Your task to perform on an android device: I would like regular weather updates. Therefore, enable British weather alert notifications in the ExaWeather app's settings.
Image 0: 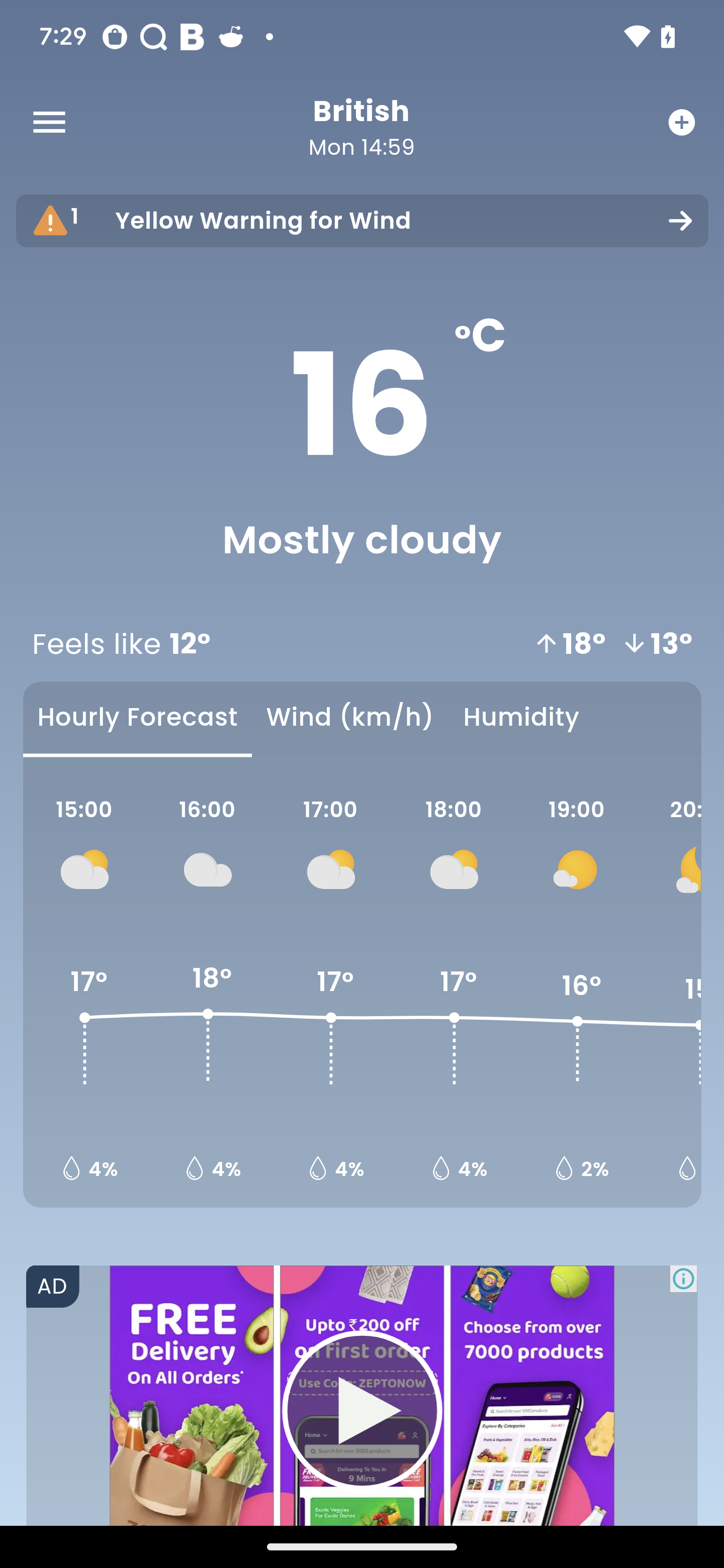
click on the more option at the left top corner of the screen
Step 0: click (49, 122)
Image 1: 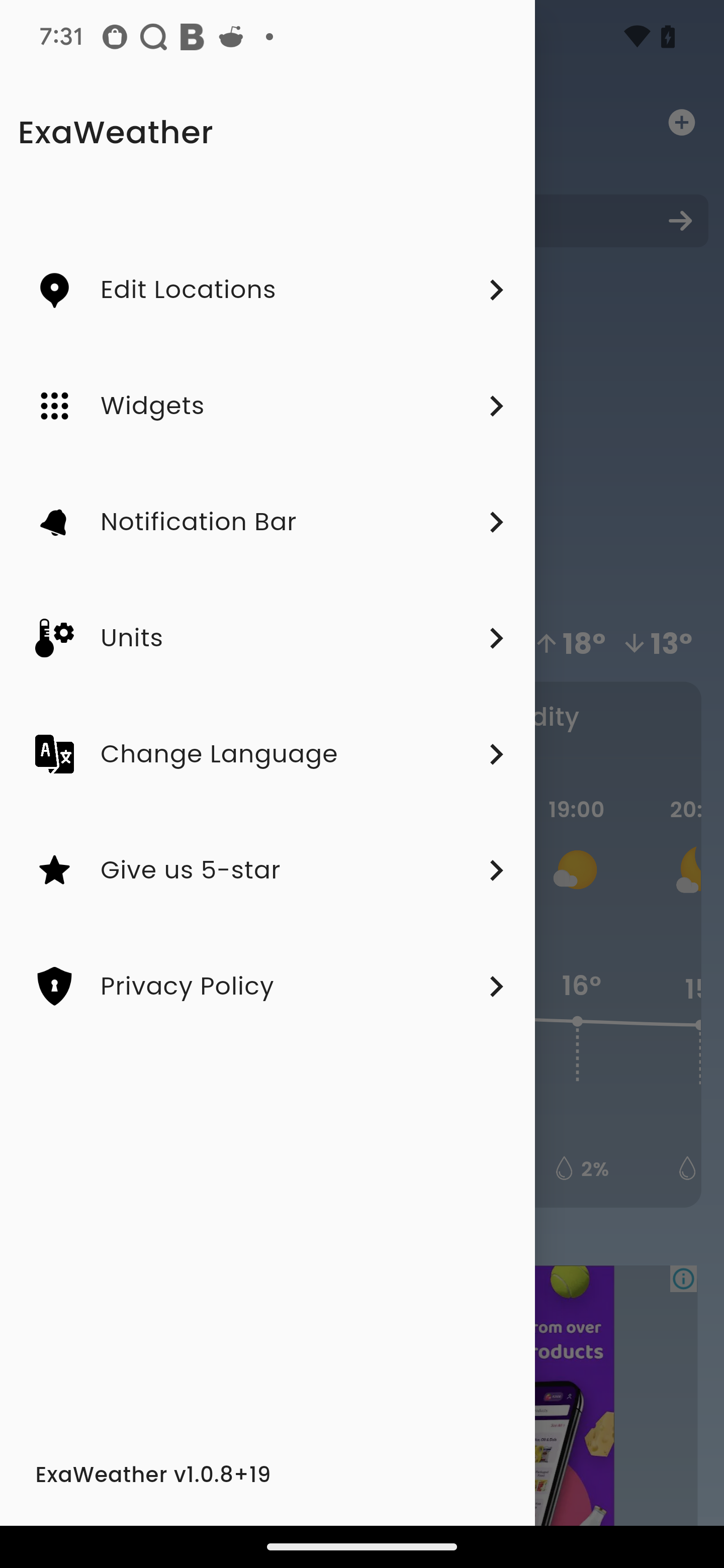
Click on the notification bar option
Step 1: click (267, 522)
Image 2: 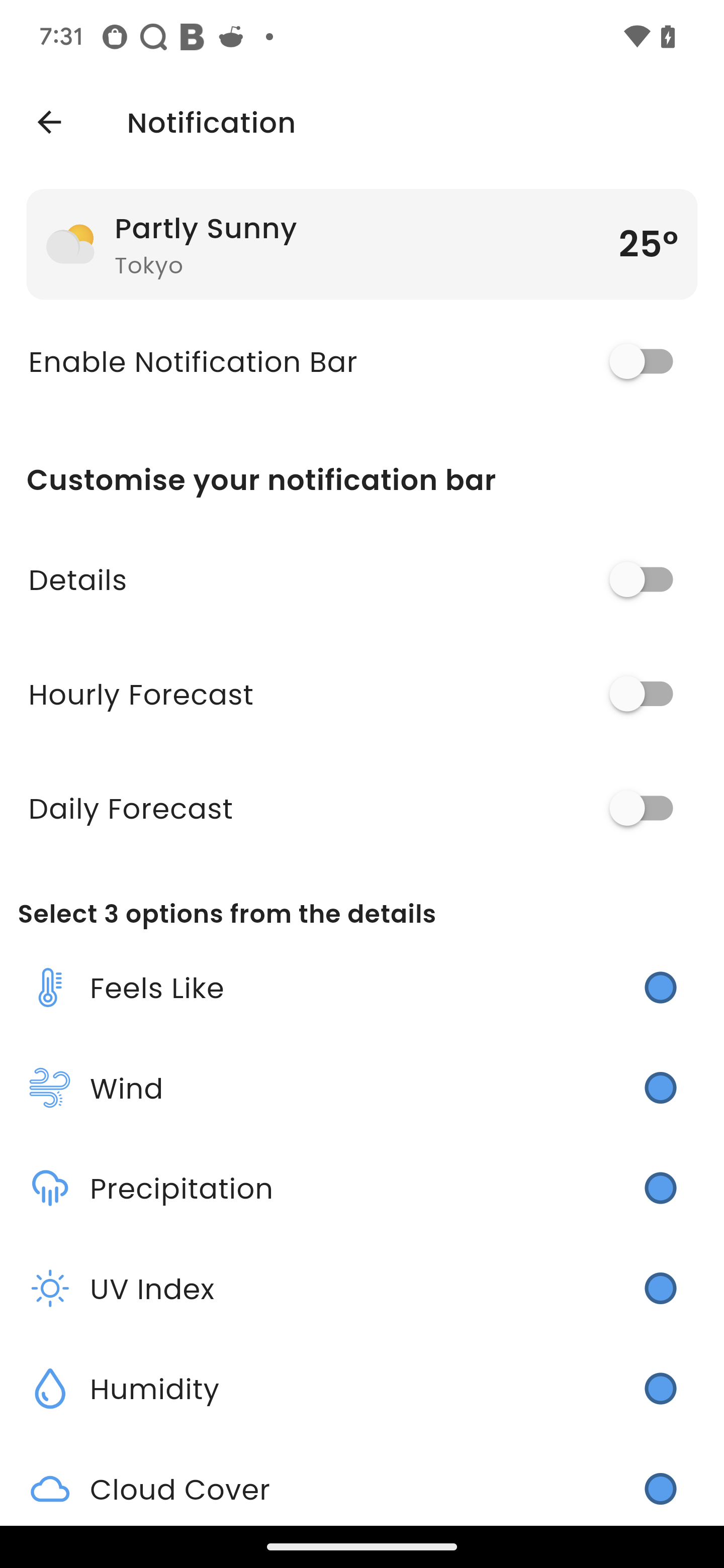
Click on the Enable notification bar option
Step 2: click (644, 361)